Your task to perform on an android device: I want to delete the mail from Cerebra Research containing the meeting link for Saturday october 7 .
Image 0: 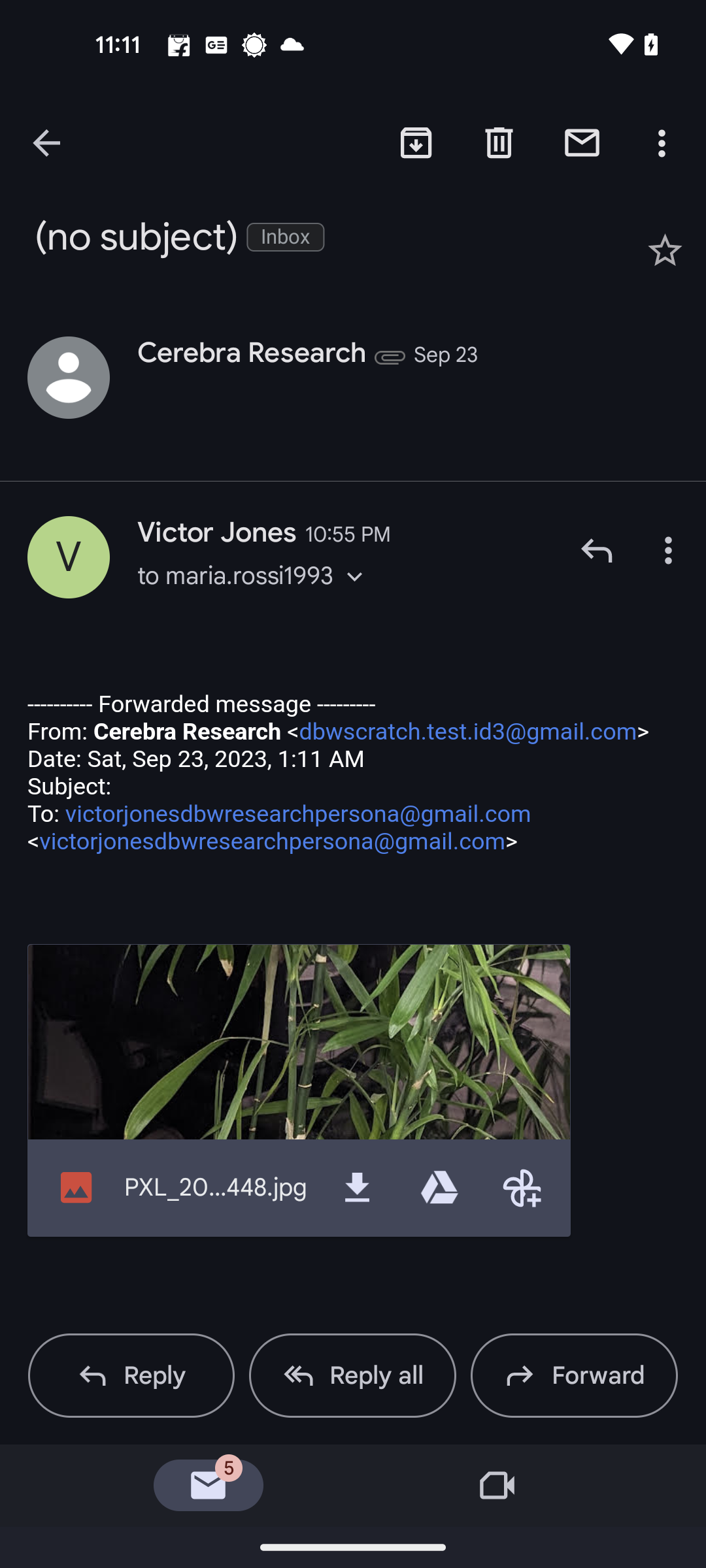
Get back to the previous page of the app
Step 0: press back button
Image 1: 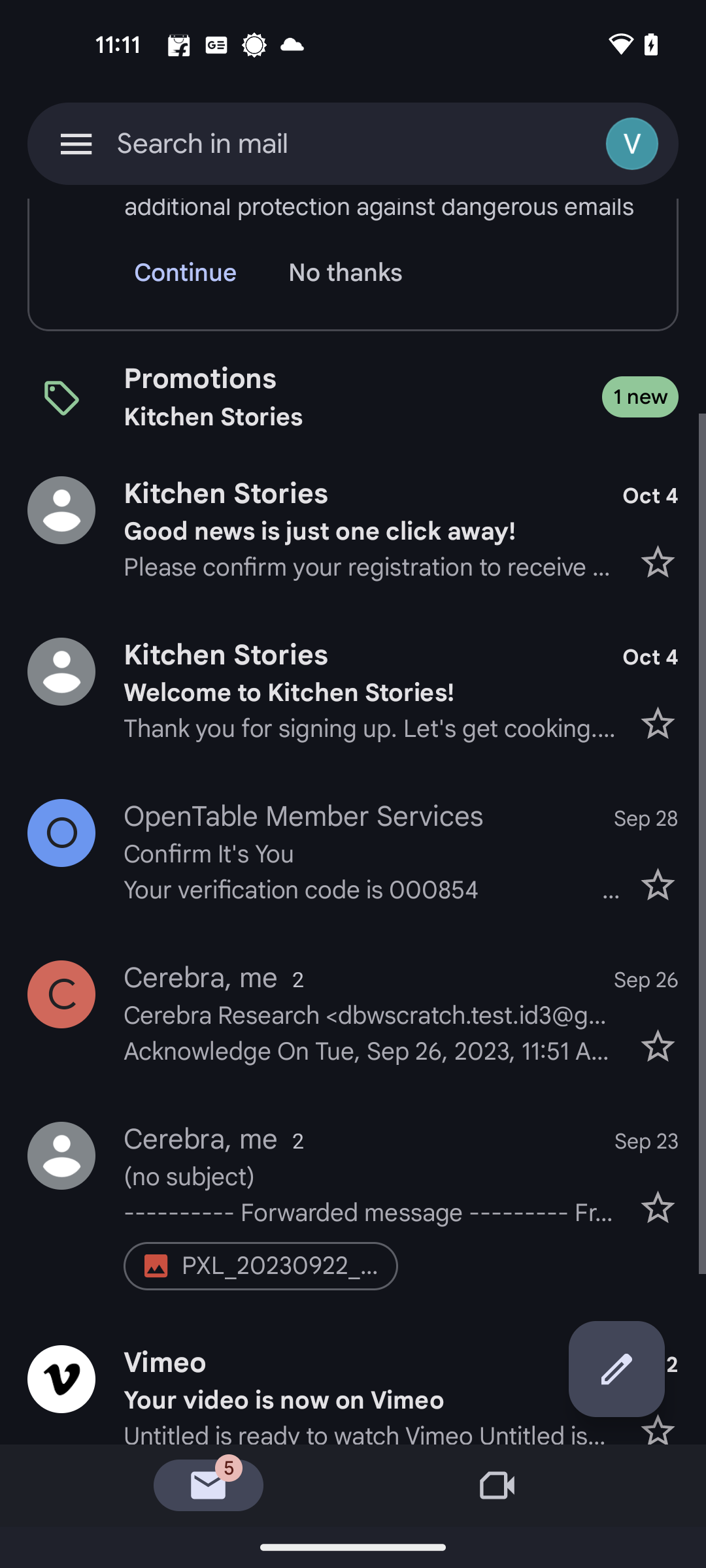
Click on the Cerebra research mail
Step 1: click (373, 1015)
Image 2: 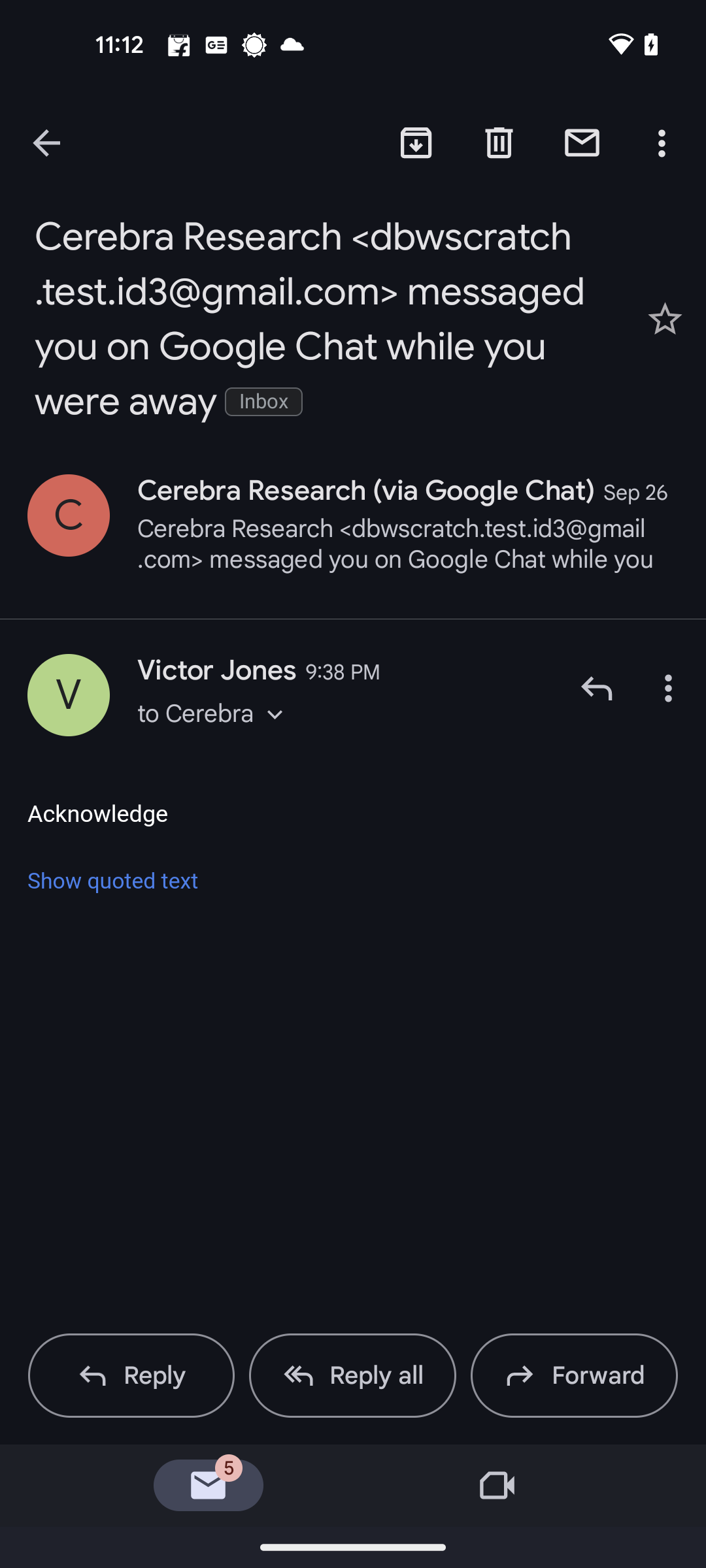
Click on the Delete button
Step 2: click (499, 142)